Your task to perform on an android device: My wife told me that before purchasing any shirt, compare the price of it with that of other sellers. This Pepzo shirt seems good, and I want to purchase it, but I need to compare its price with other sellers. So compare the price of the Pepzo shirt with other sellers in the Flipkart app.
Image 0: 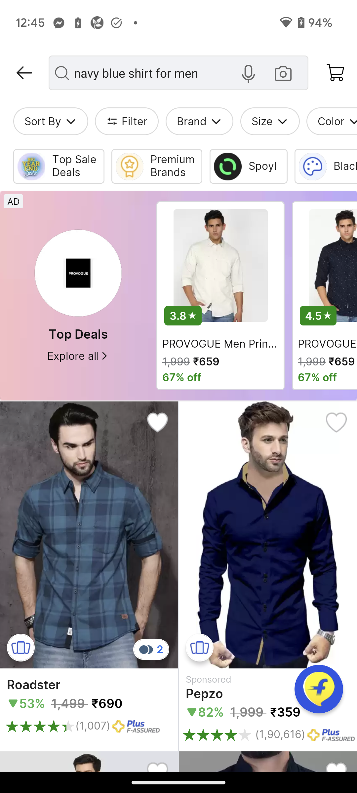
Click on the Pepzo shirt to view the price of other sellers of this shirt.
Step 0: click (268, 572)
Image 1: 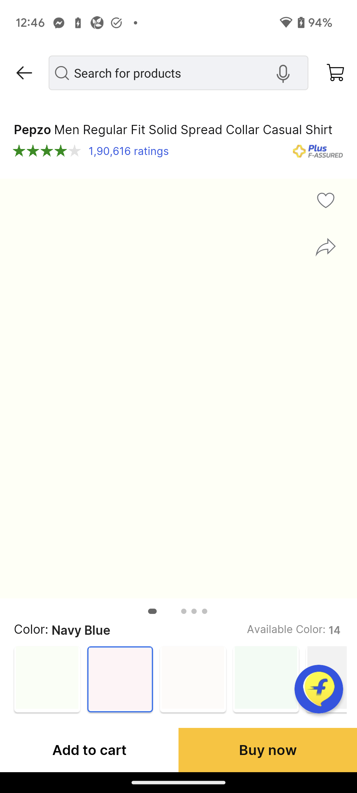
Click on the Pepzo shirt to view the price of other sellers of this shirt.
Step 1: wait
Image 2: 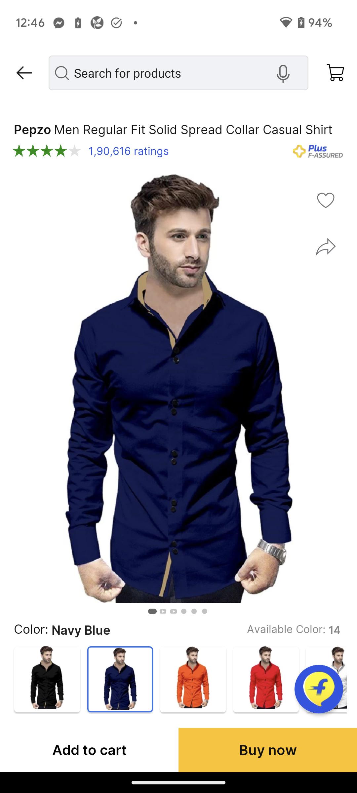
Scroll down to view the price of other sellers of this product.
Step 2: scroll down
Image 3: 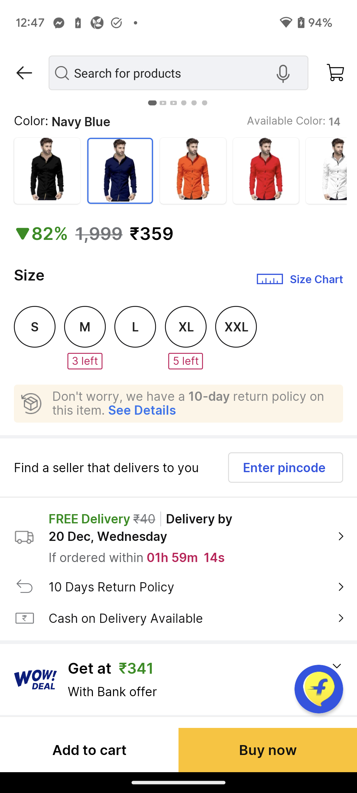
Scroll down to view the price of other sellers of this product.
Step 3: scroll down
Image 4: 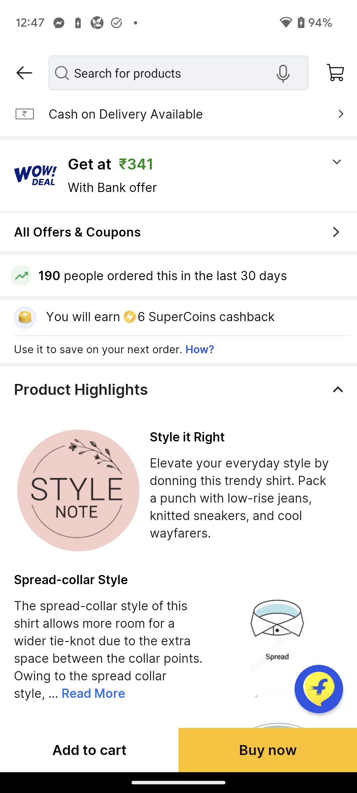
Scroll down to view the price of other sellers of this product.
Step 4: scroll down
Image 5: 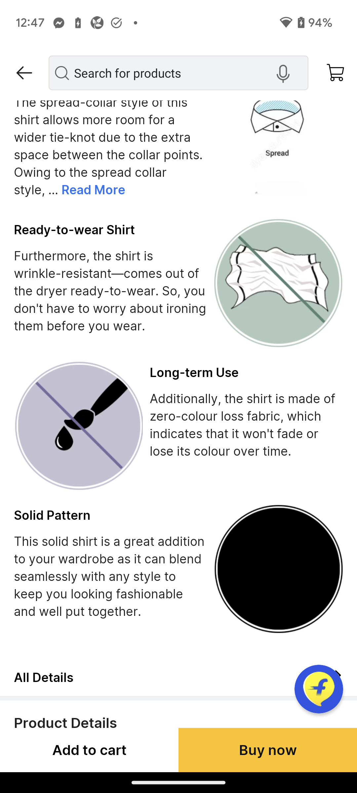
Scroll down to view the price of other sellers of this product.
Step 5: scroll down
Image 6: 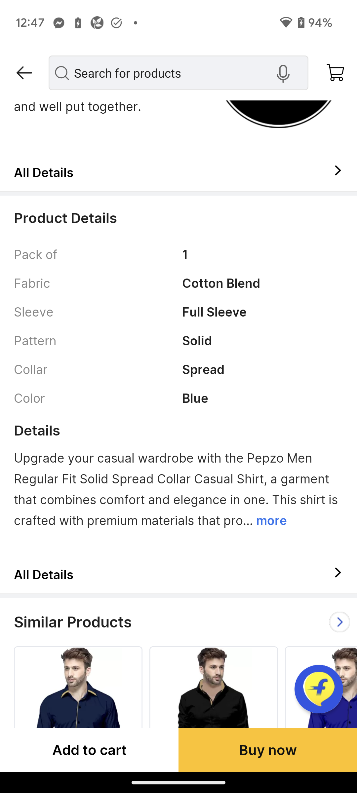
Scroll down to view the price of other sellers of this product.
Step 6: scroll down